Your task to perform on an android device: Open the TickTick app, navigate to the date and time area, and set the reminder for the task "Regular Health Checkup" to go off at 8 p.m. one day prior to the due date.
Image 0: 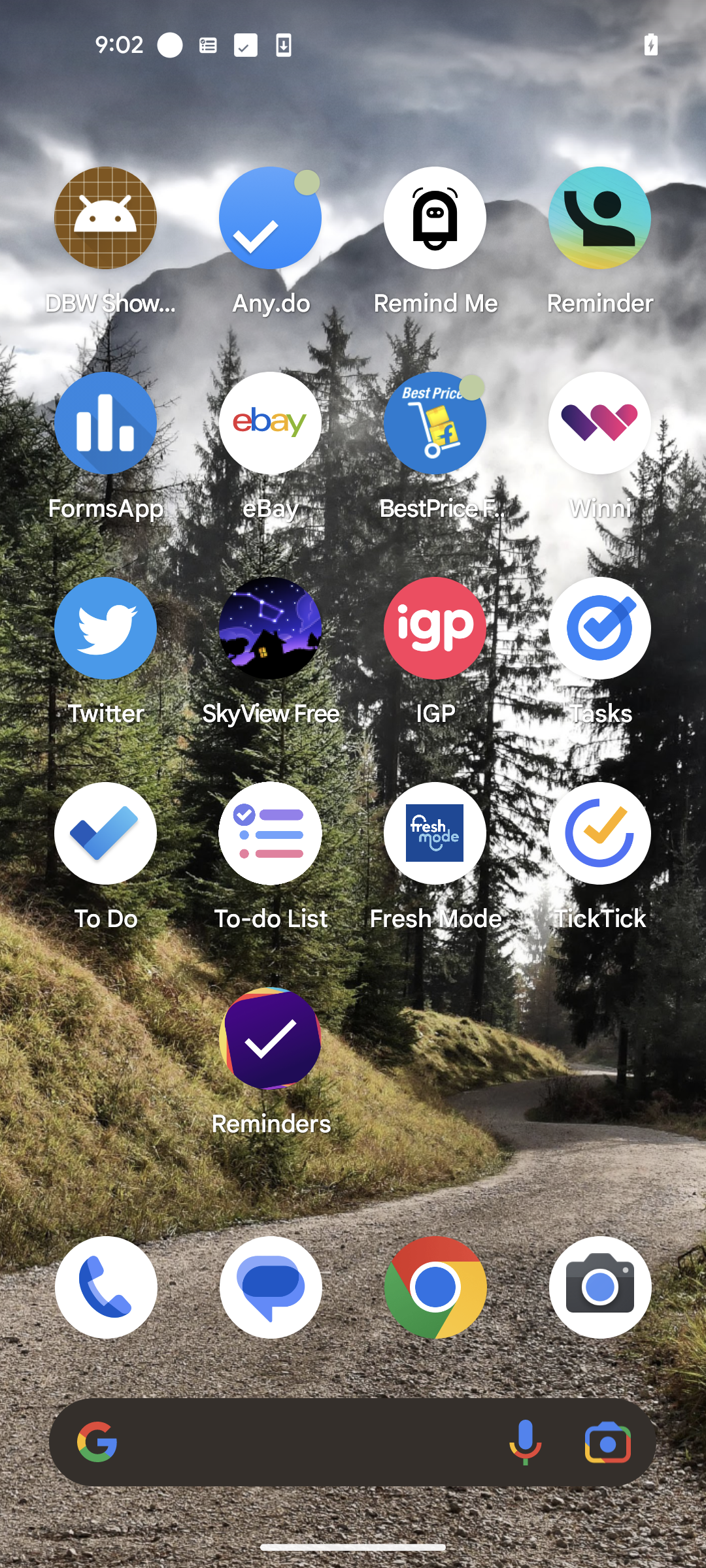
Open the TickTick app.
Step 0: open app "TickTick"
Image 1: 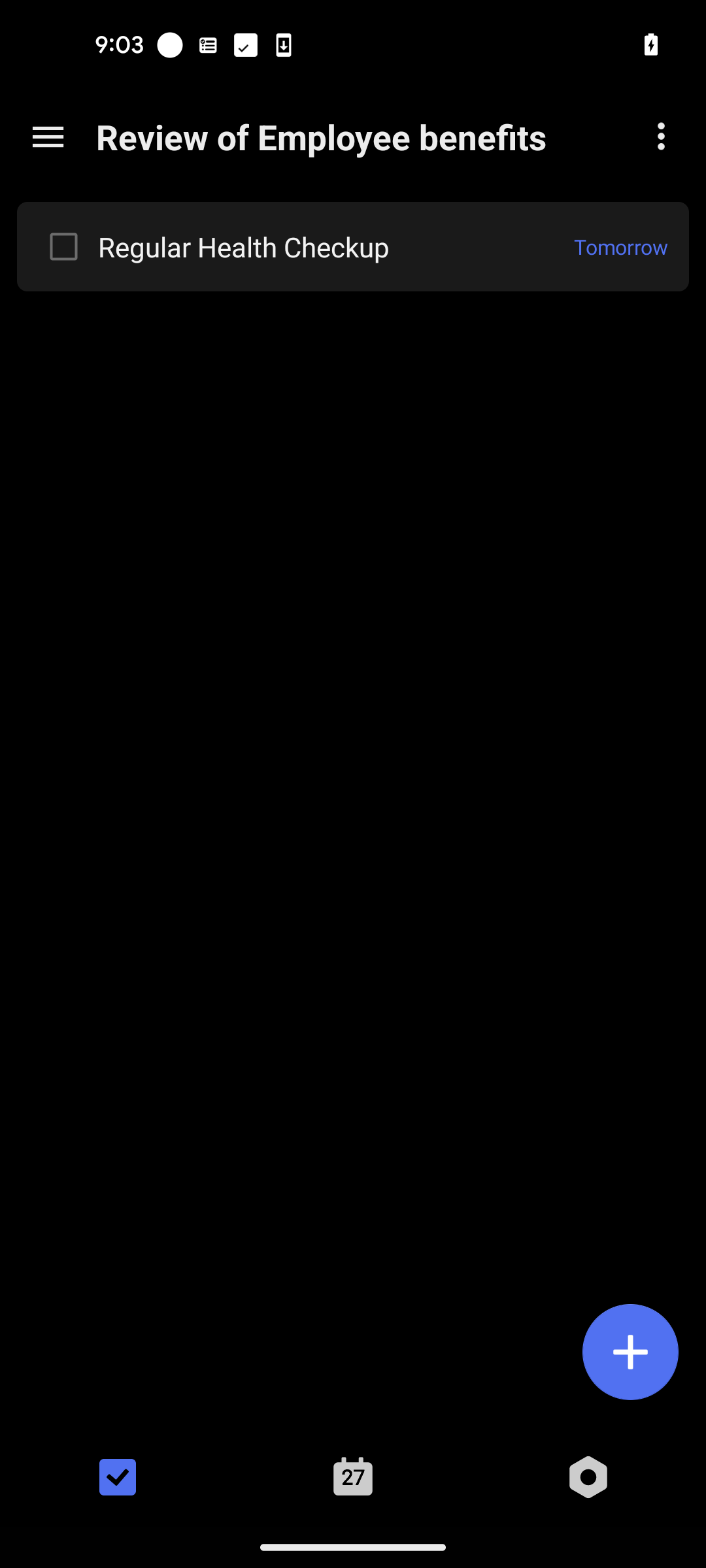
Click on the Regular Health Checkup.
Step 1: click (335, 246)
Image 2: 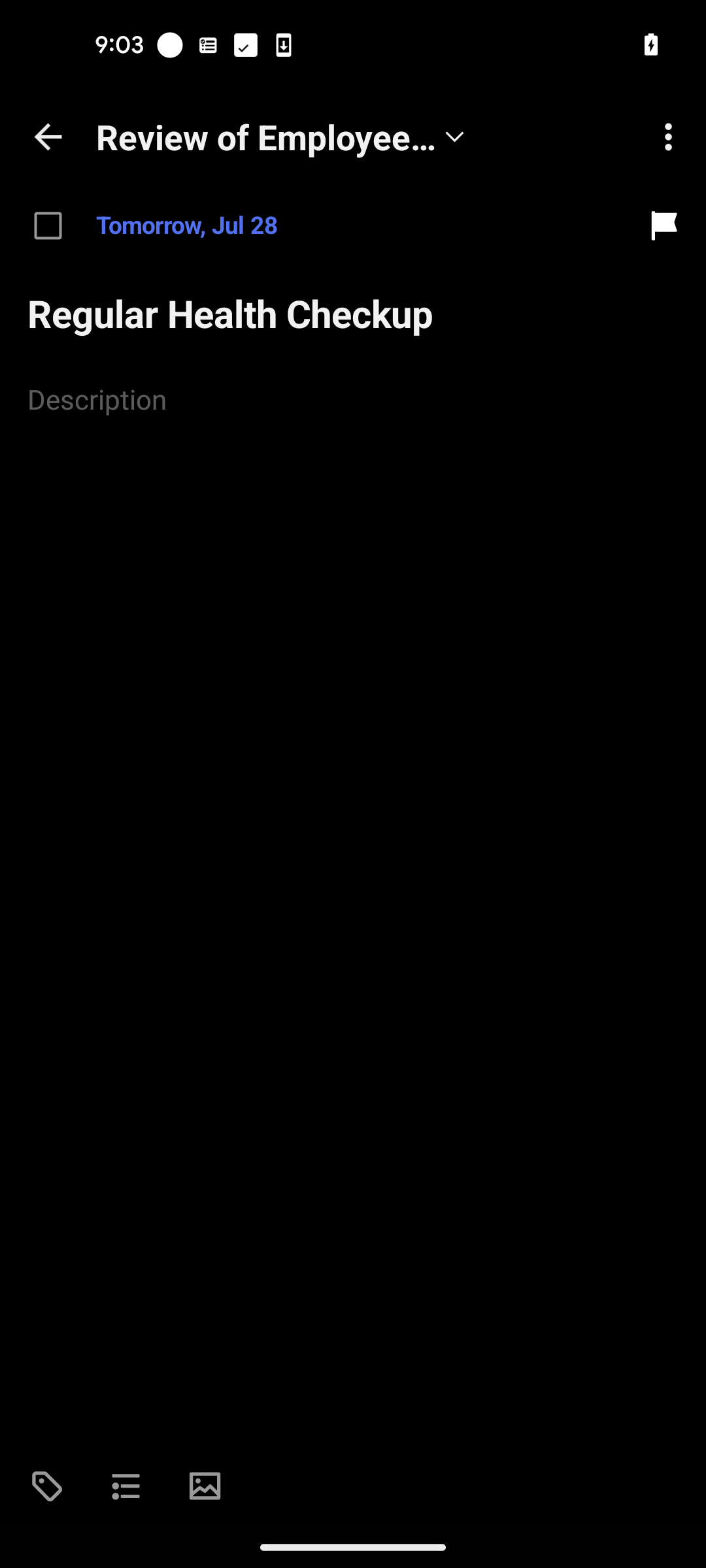
Click on the due date at the top of the screen.
Step 2: click (190, 224)
Image 3: 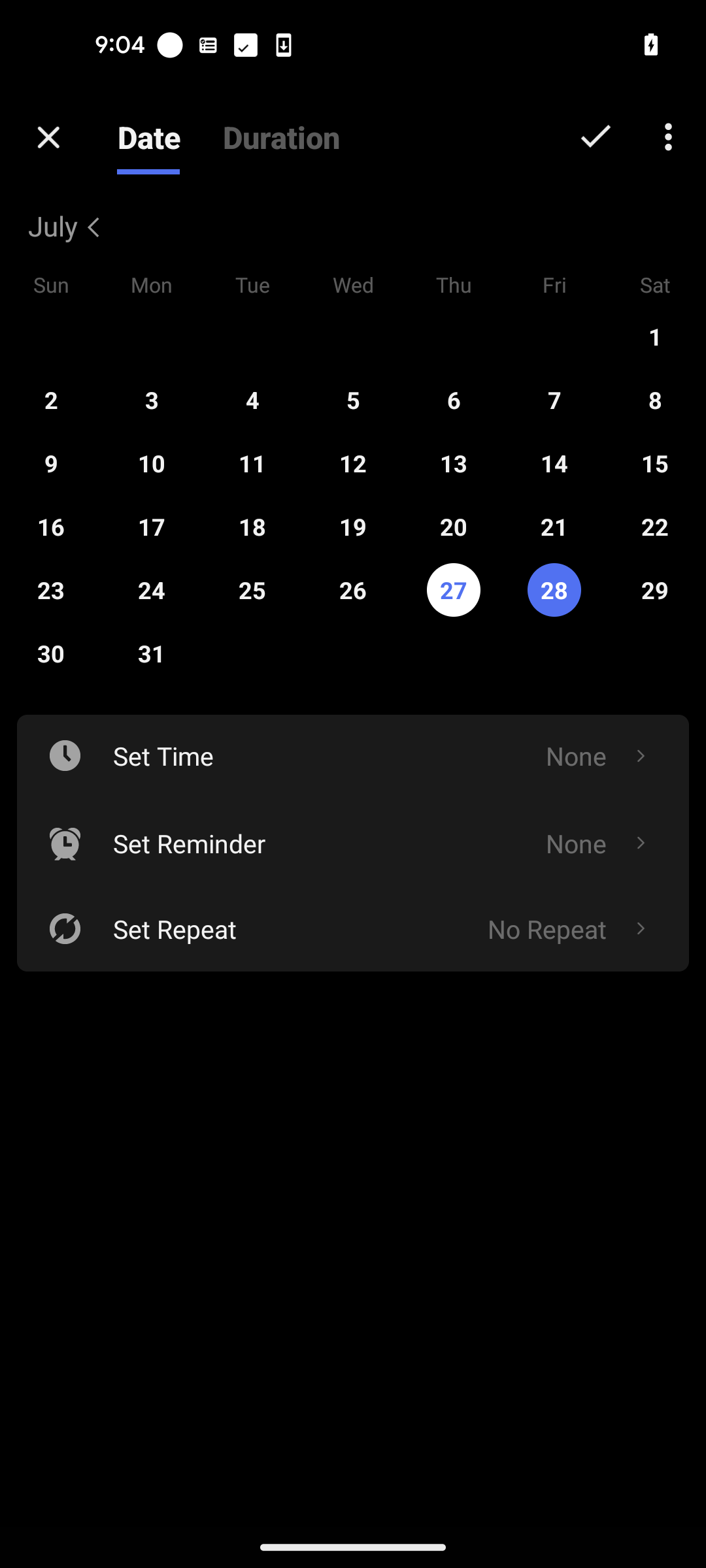
Click on the Set Reminder tab.
Step 3: click (189, 843)
Image 4: 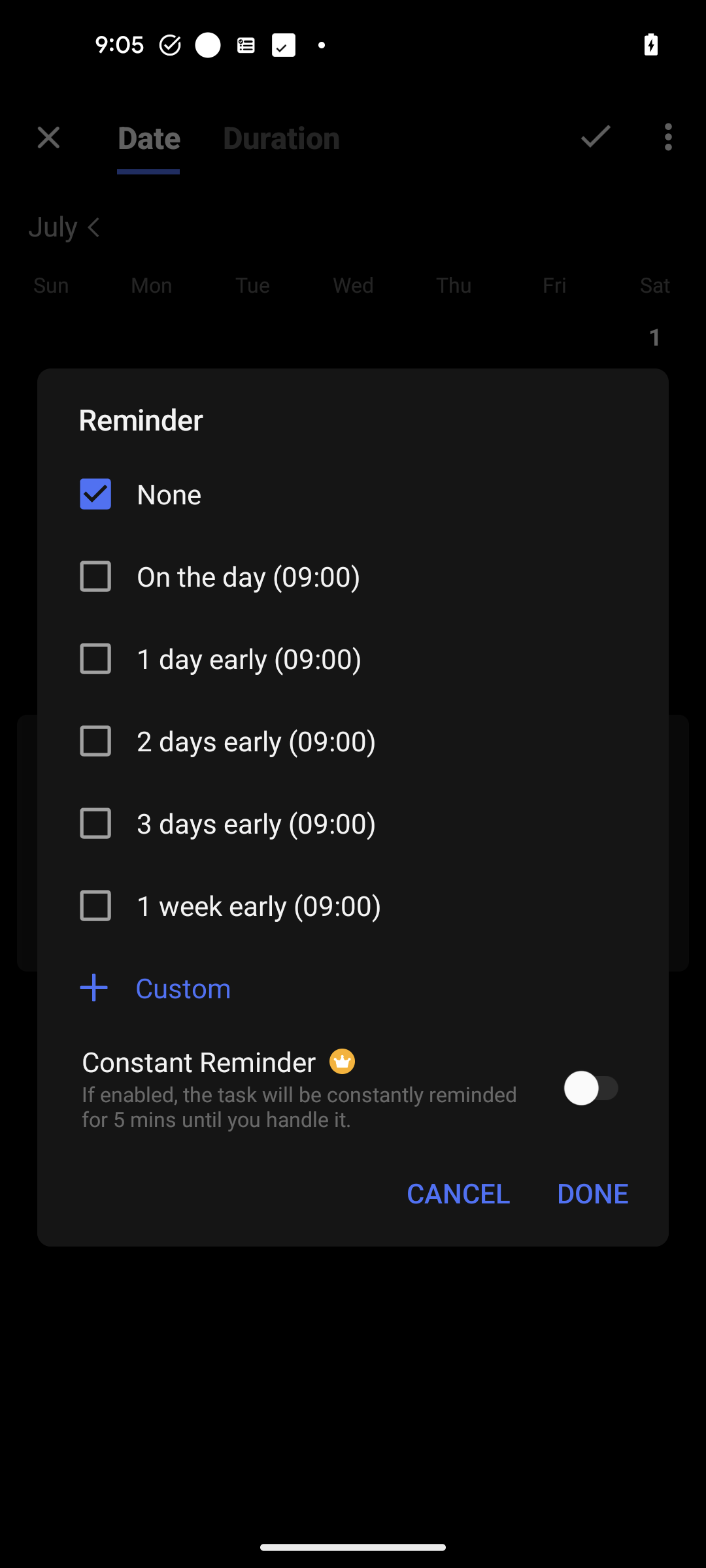
Click on the custom button.
Step 4: click (183, 987)
Image 5: 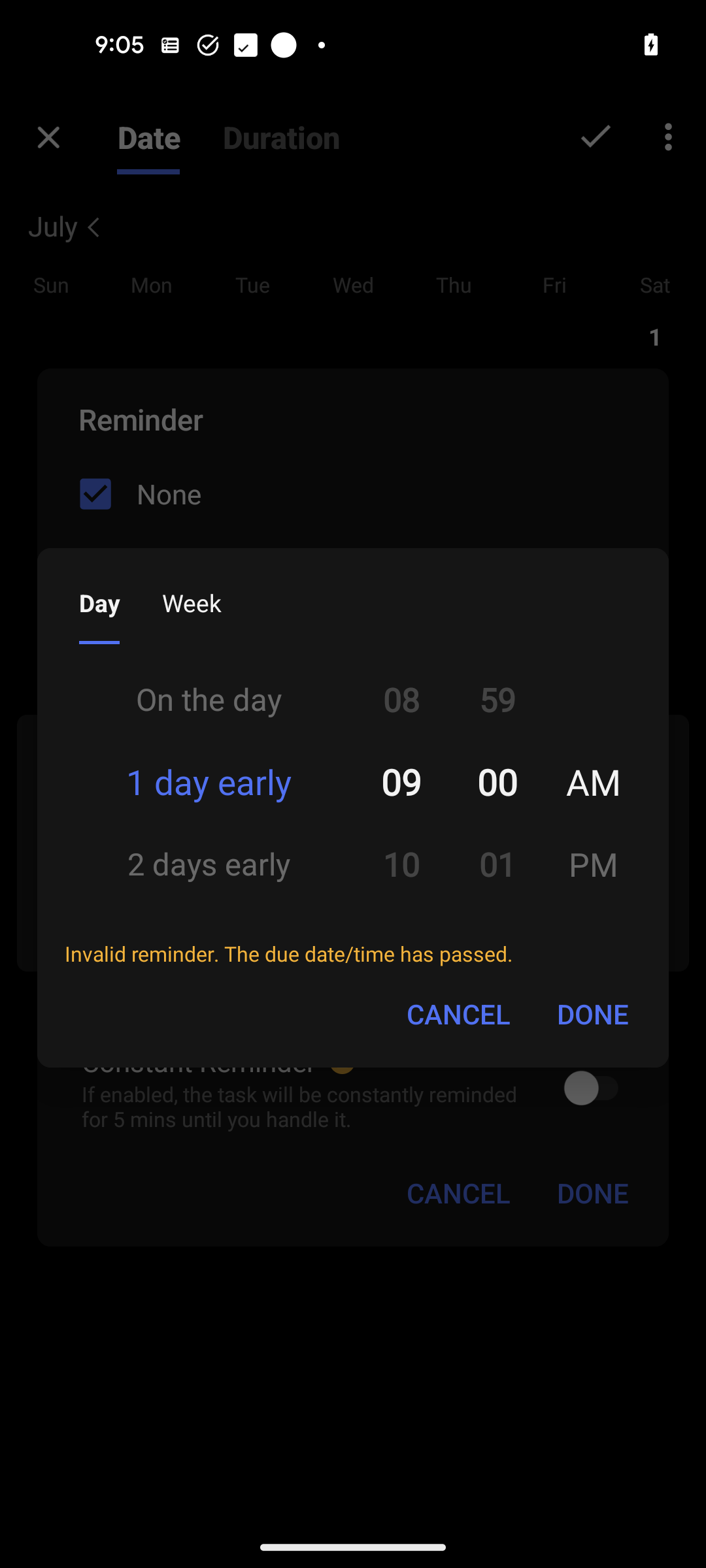
Scroll up to set the time at 8 p.m.
Step 5: scroll up
Image 6: 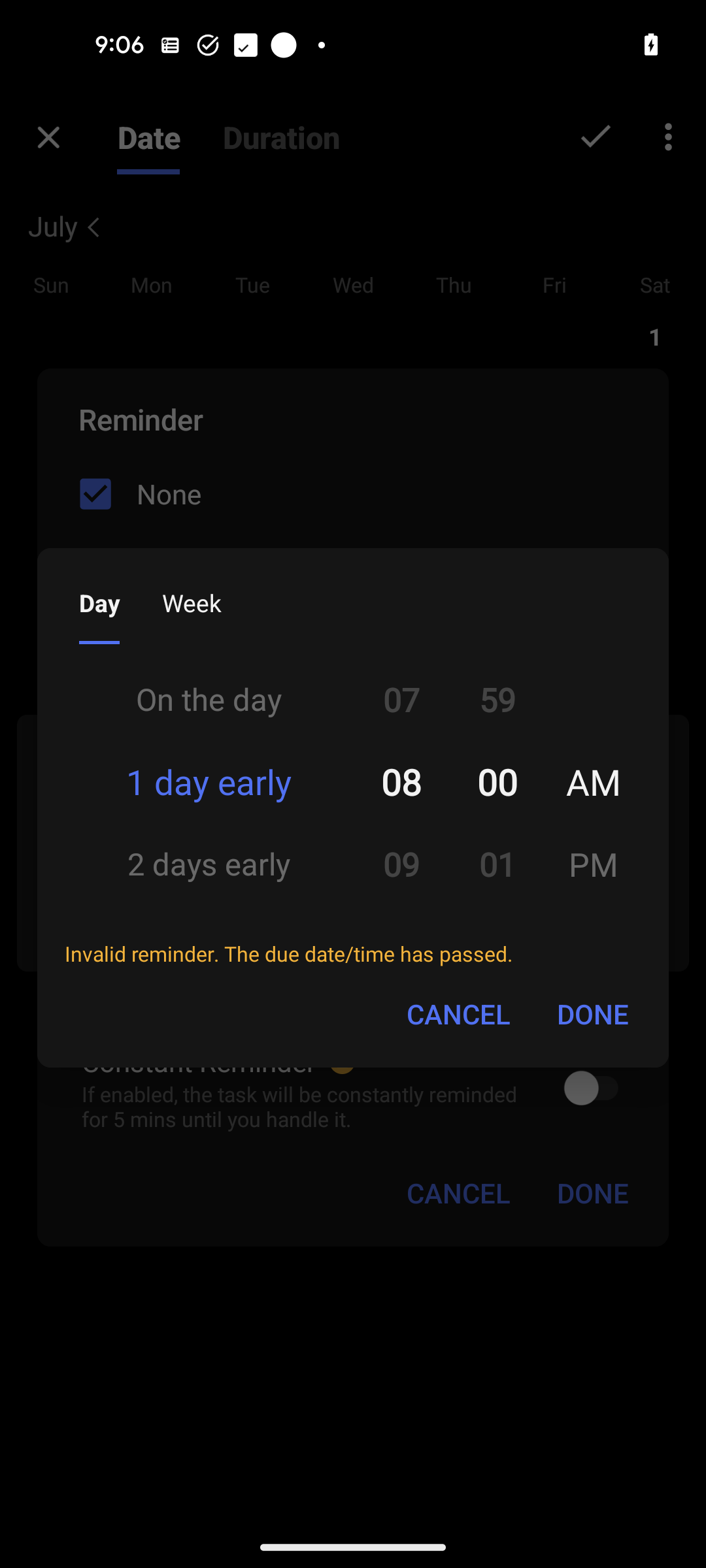
Scroll down to change AM to PM.
Step 6: scroll down
Image 7: 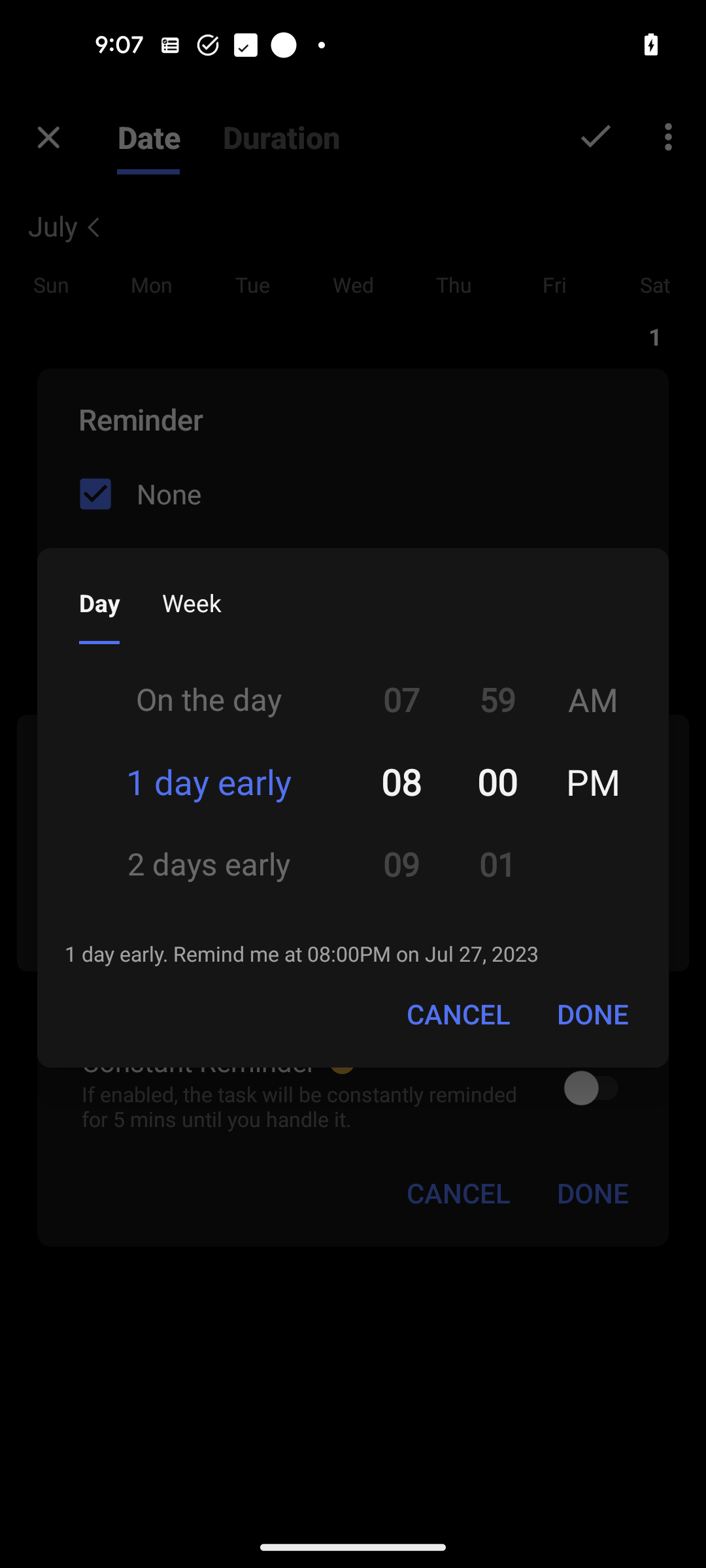
Click on the Done button.
Step 7: click (592, 1013)
Image 8: 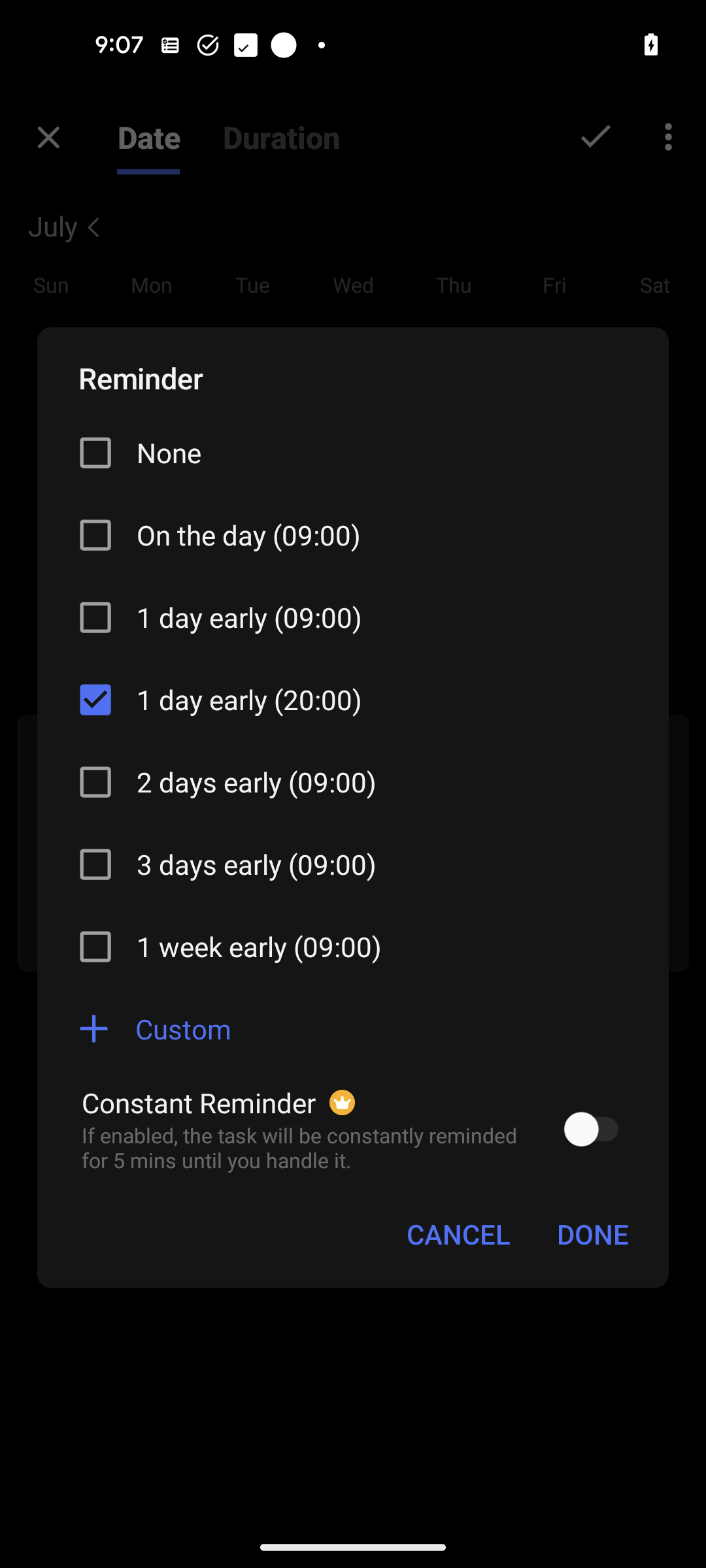
Again click on the Done button.
Step 8: click (592, 1233)